Your task to perform on an android device: I want to look for men's shorts on the Adidas app because I need new shorts for my gym activity.
Image 2: 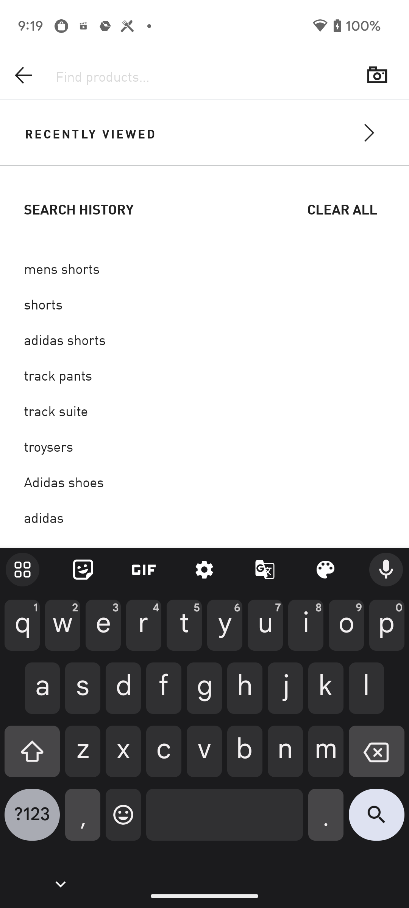
search for mens shorts
Step 2: type "mens shorts"
Image 3: 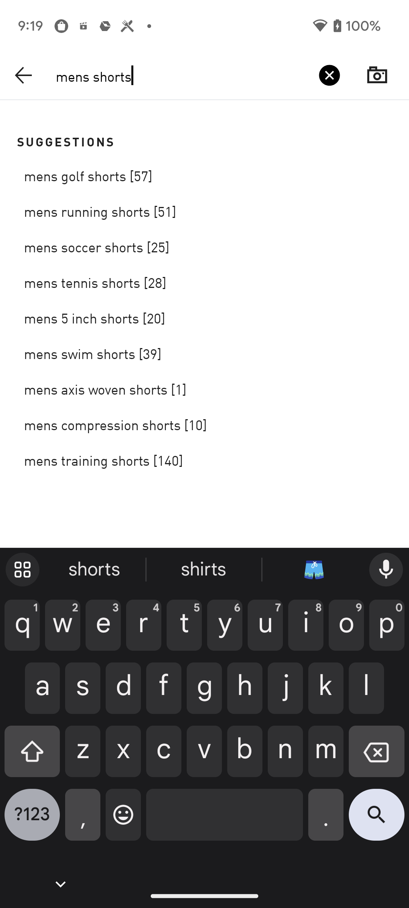
click on the Mens training shorts from the suggestions
Step 3: click (204, 459)